Your task to perform on an android device: Go to the keep notes app and create a reminder
Image 0: 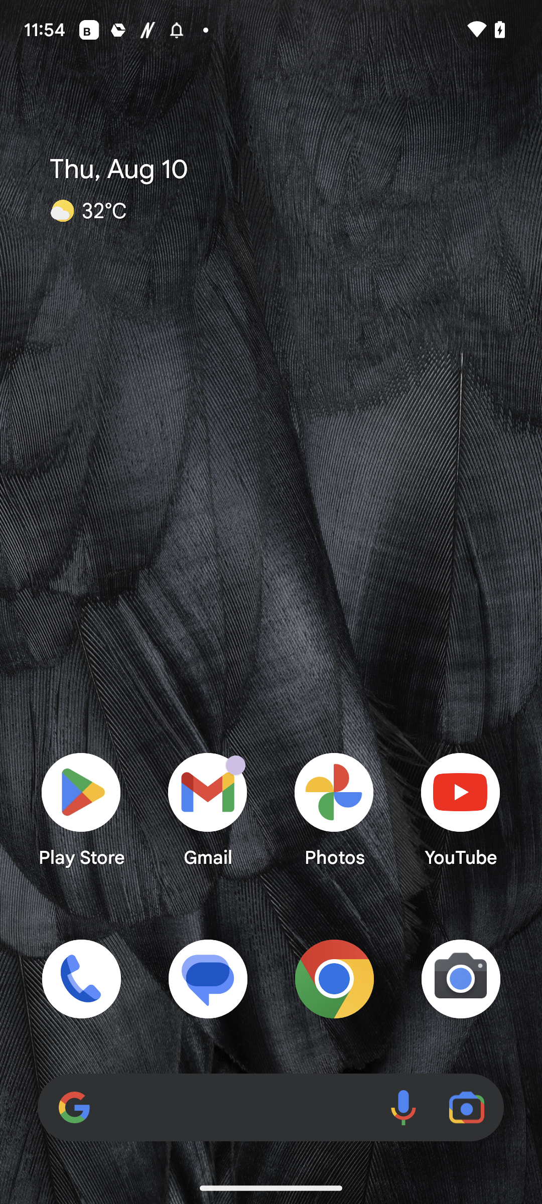
Open the Keep Notes app 
Step 0: open app "Keep Notes"
Image 1: 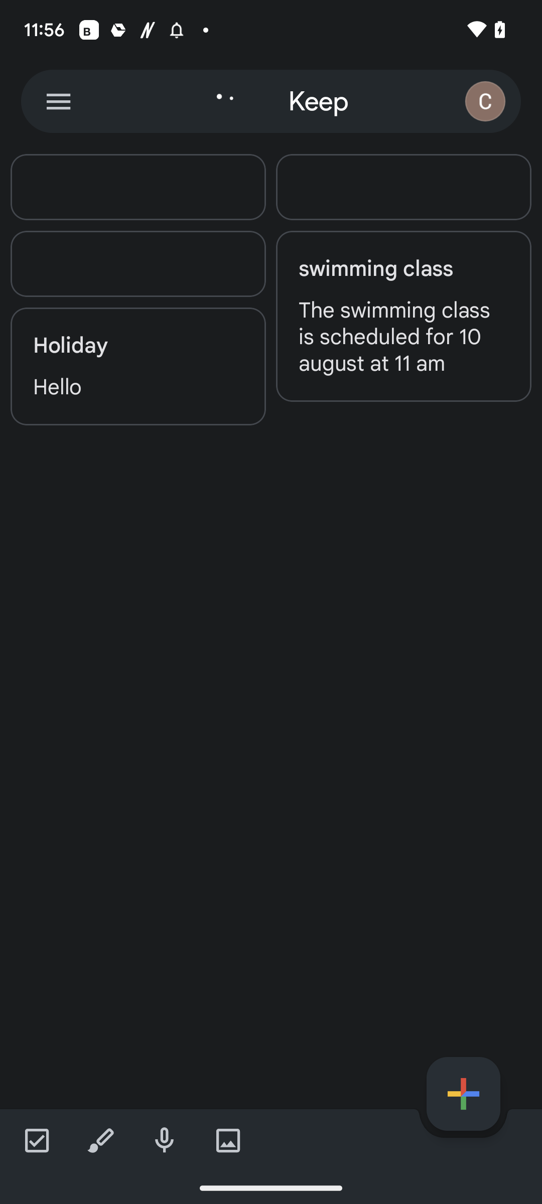
Click on the menu icon at the top left corner of the screen
Step 1: click (58, 101)
Image 2: 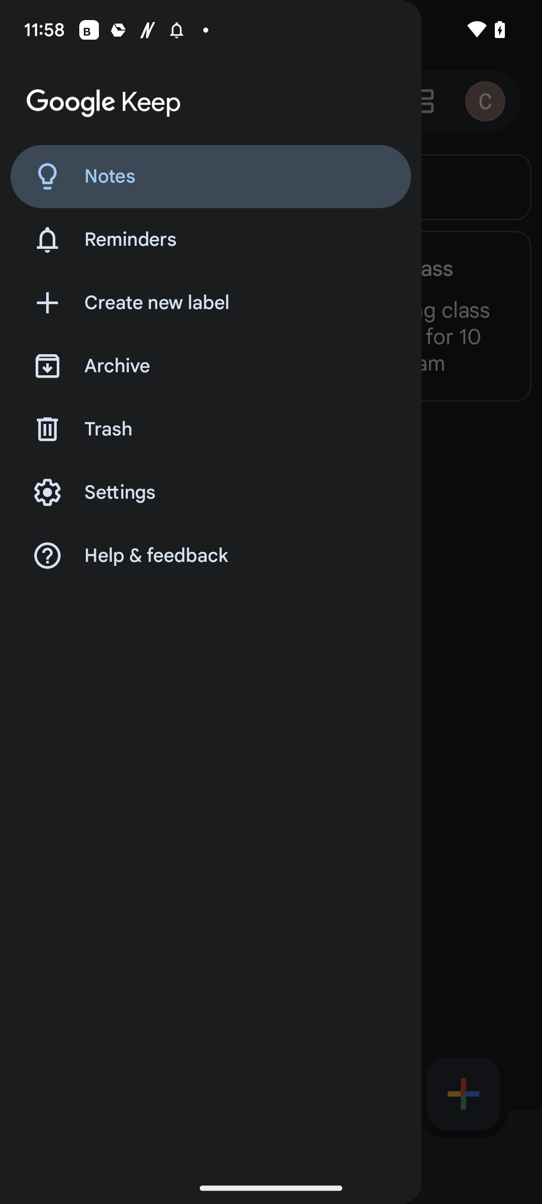
Click on the second option at the left side of the screen
Step 2: click (226, 239)
Image 3: 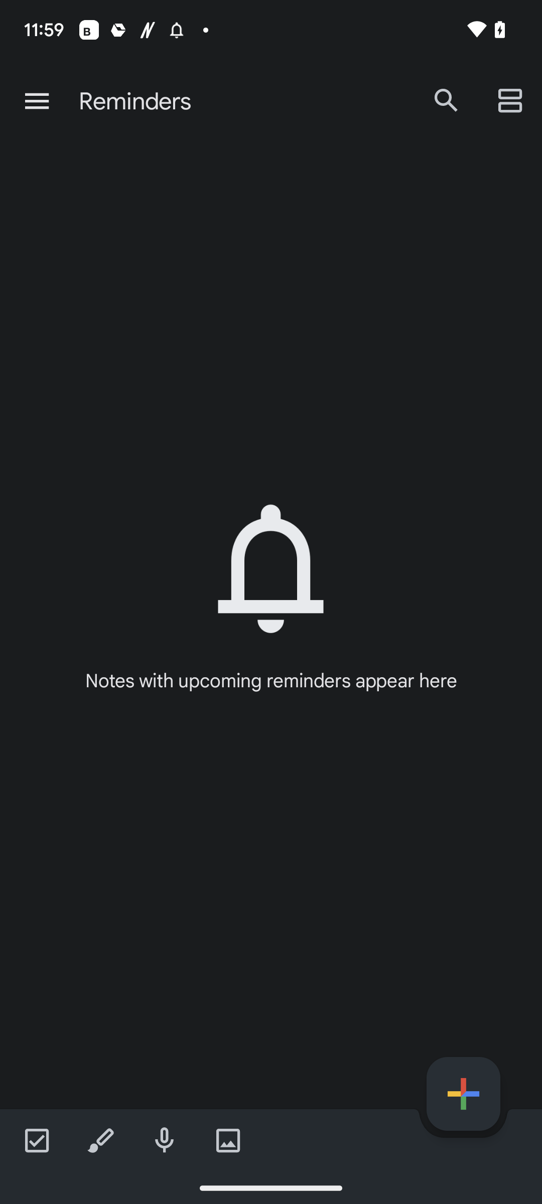
Click on the plus icon at the bottom right of the screen
Step 3: click (463, 1094)
Image 4: 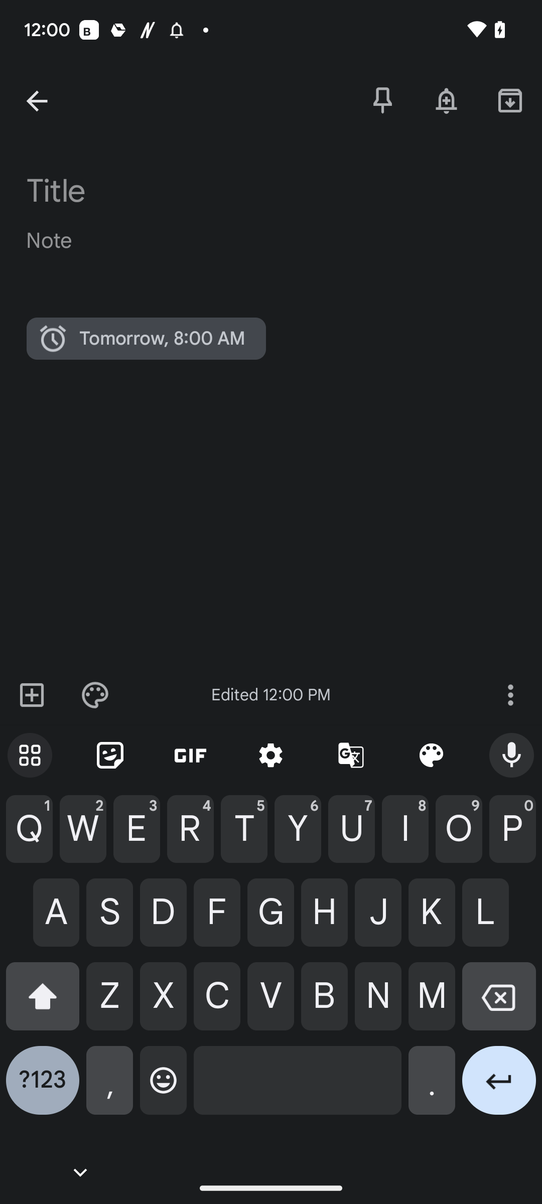
Click on the title and type appointment with doctor
Step 4: click (270, 176)
Image 5: 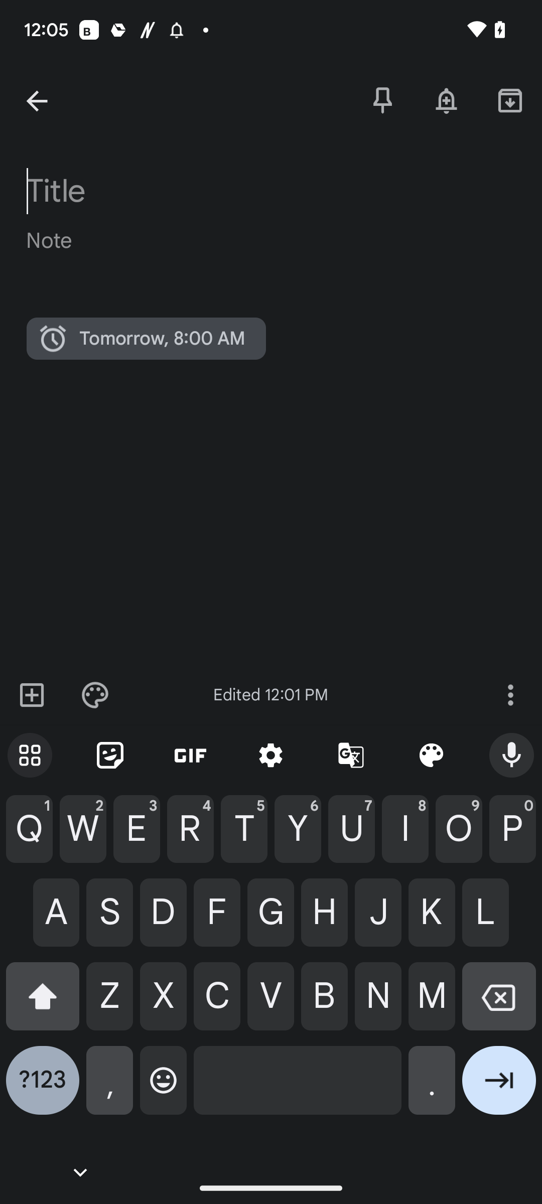
Click on the title and type appointment with doctor
Step 5: type "appointment with doctor"
Image 6: 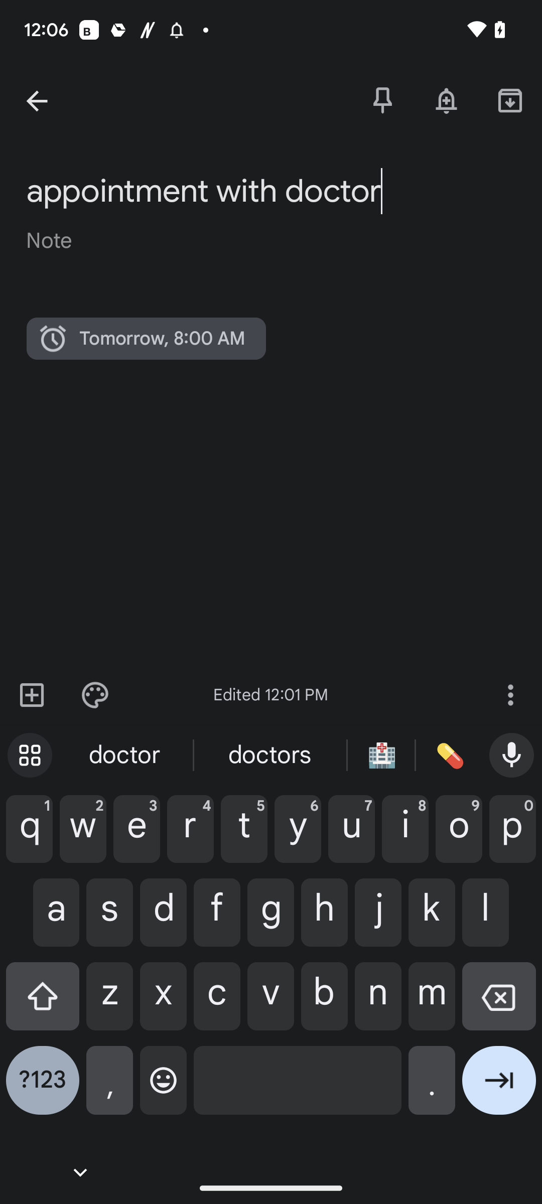
Click on Note and Type appointment with john
Step 6: click (138, 260)
Image 7: 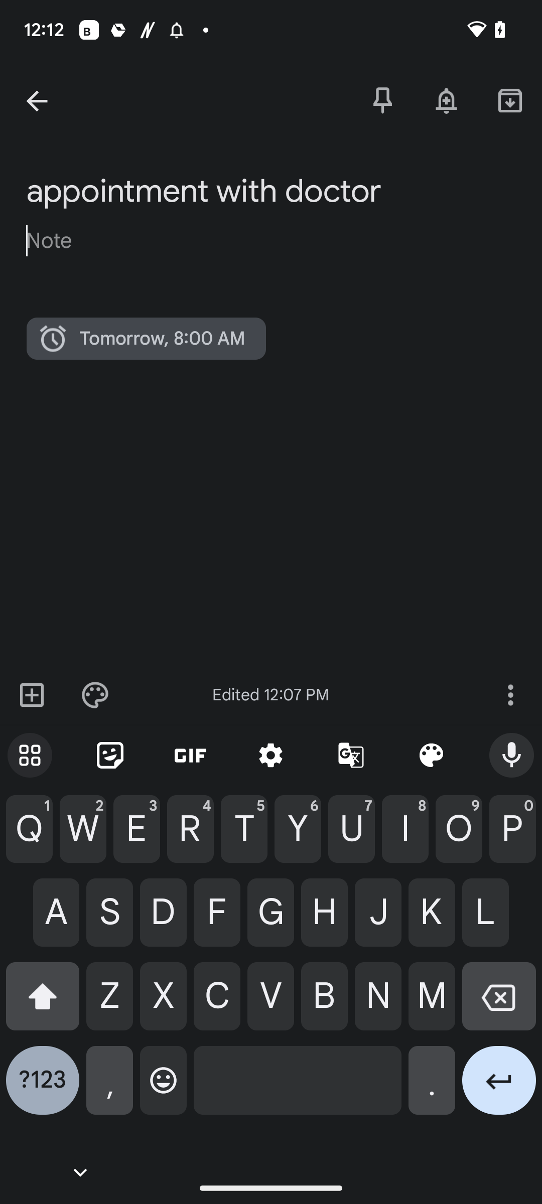
Click on Note and Type appointment with john
Step 7: type "appointment with john"
Image 8: 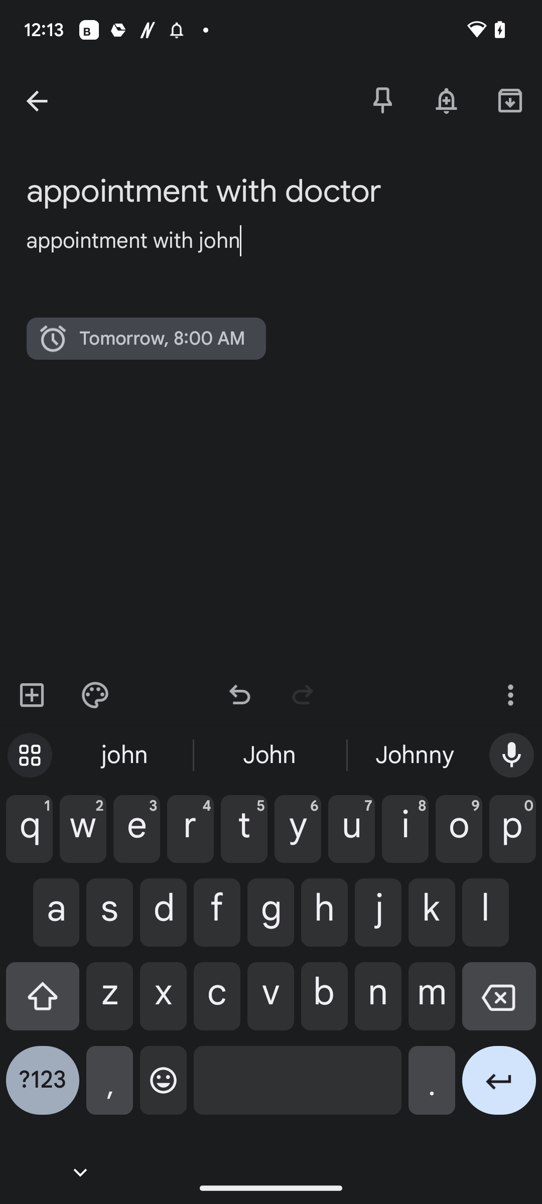
Click on the bell icon at the top right side of the screen
Step 8: click (446, 101)
Image 9: 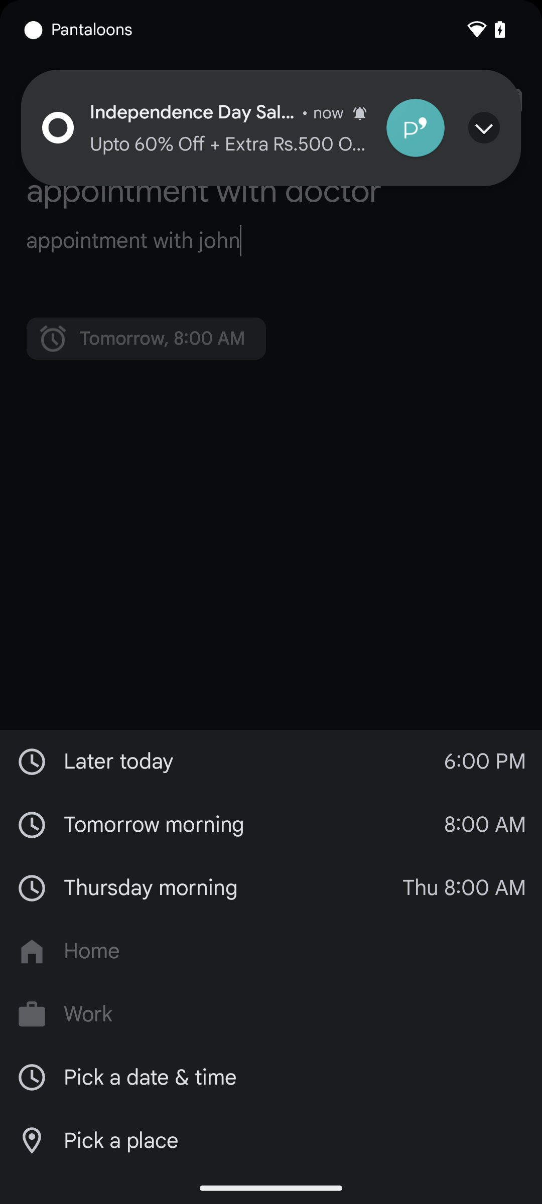
Click on pick a date and time
Step 9: click (150, 1078)
Image 10: 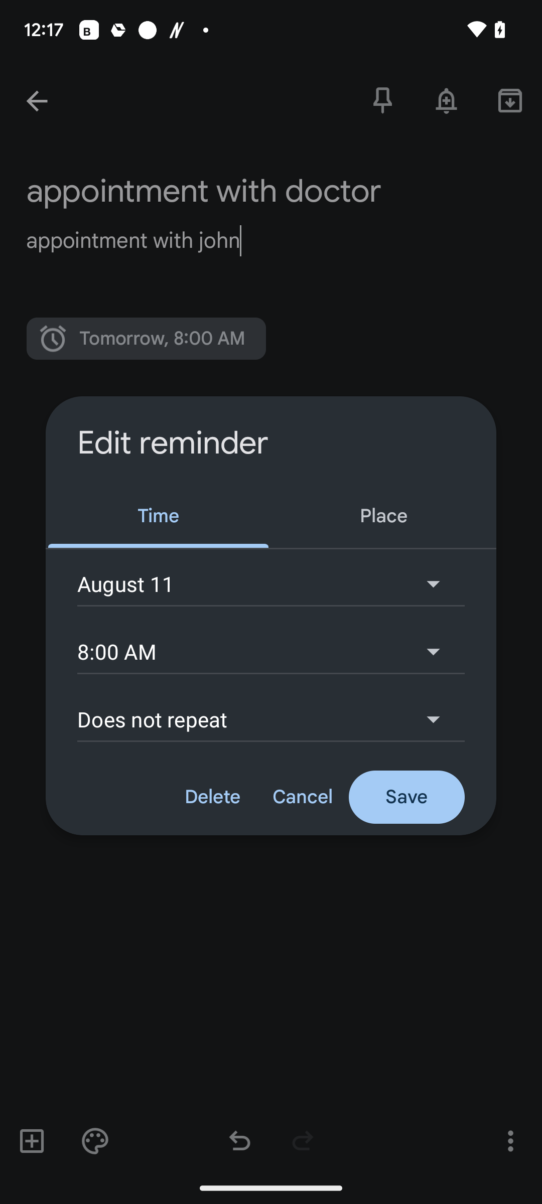
Edit the date and time and click on save option
Step 10: click (270, 583)
Image 11: 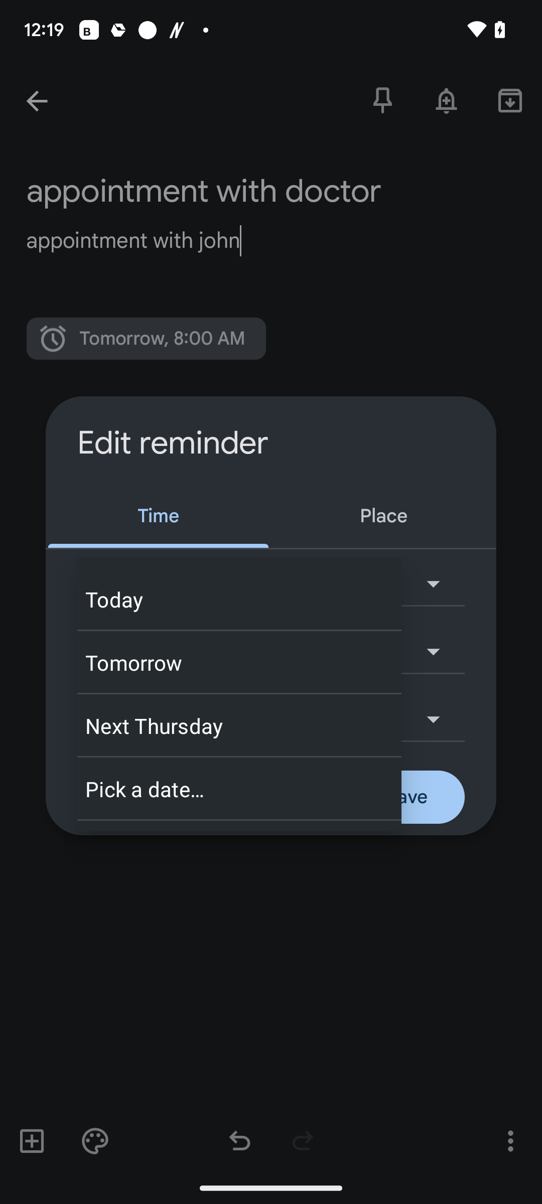
Edit the date and time and click on save option
Step 11: click (231, 662)
Image 12: 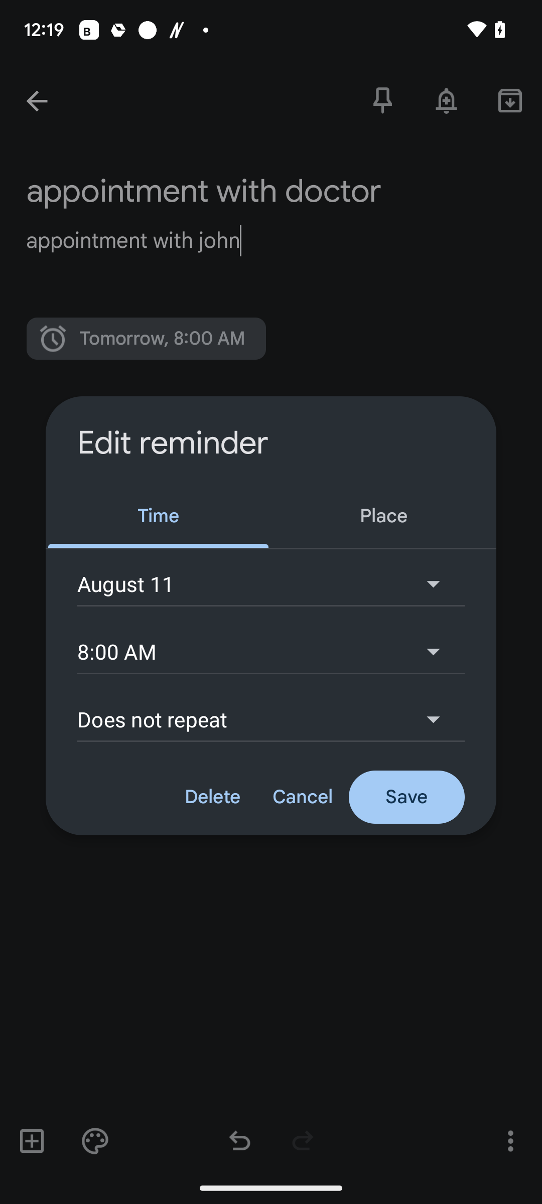
Edit the date and time and click on save option
Step 12: click (239, 651)
Image 13: 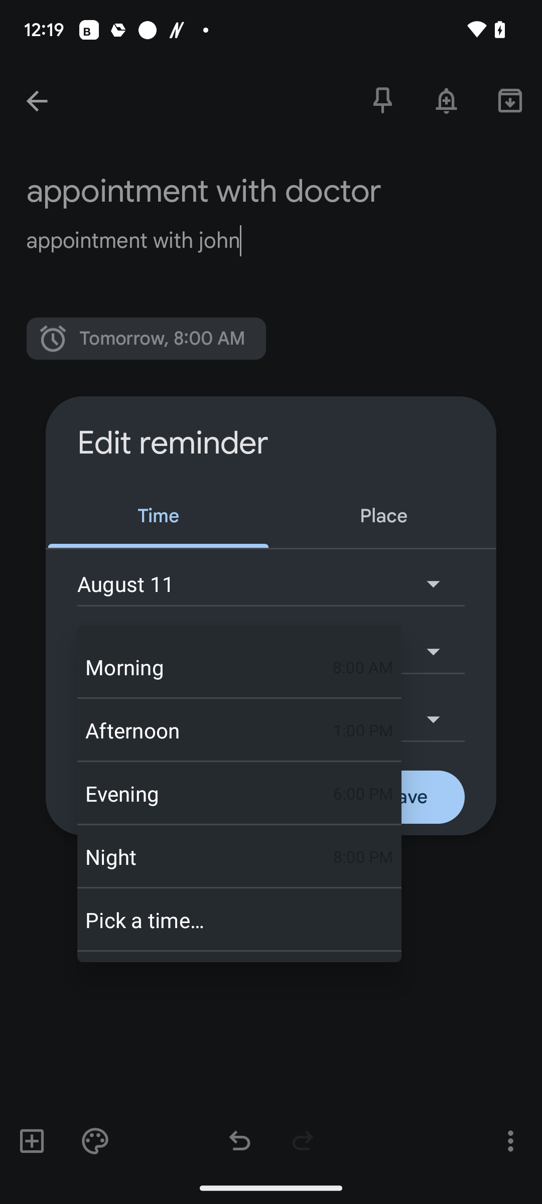
Edit the date and time and click on save option
Step 13: click (201, 730)
Image 14: 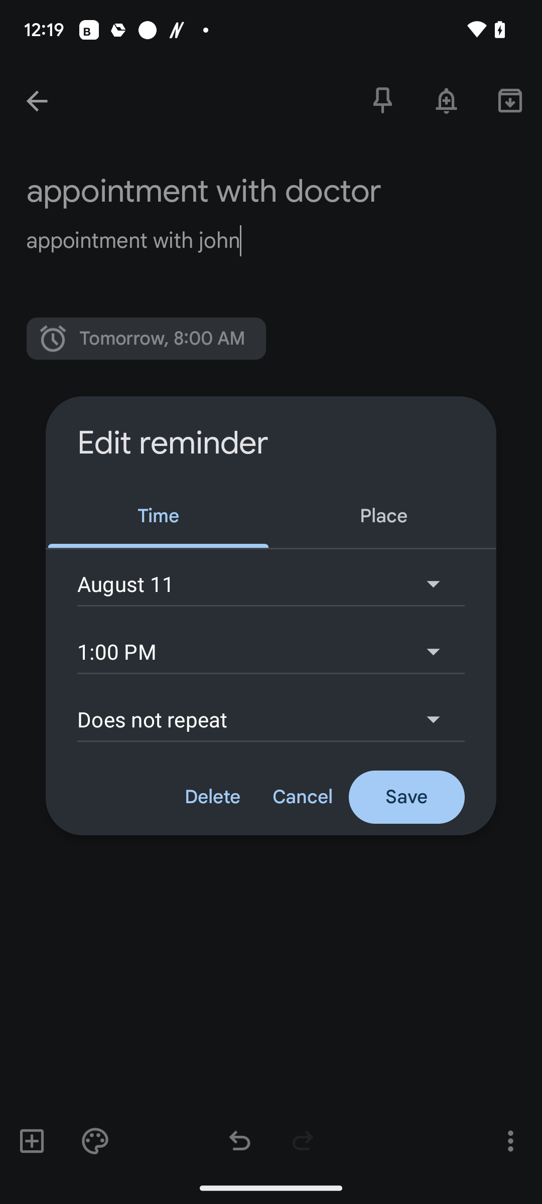
Edit the date and time and click on save option
Step 14: click (406, 797)
Image 15: 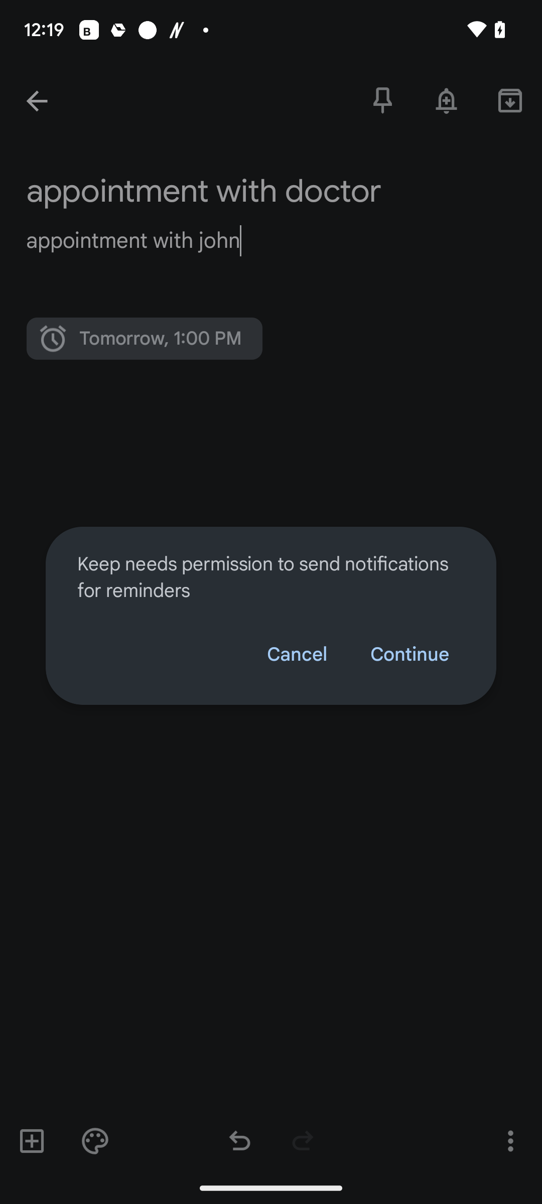
Edit the date and time and click on save option
Step 15: click (409, 654)
Image 16: 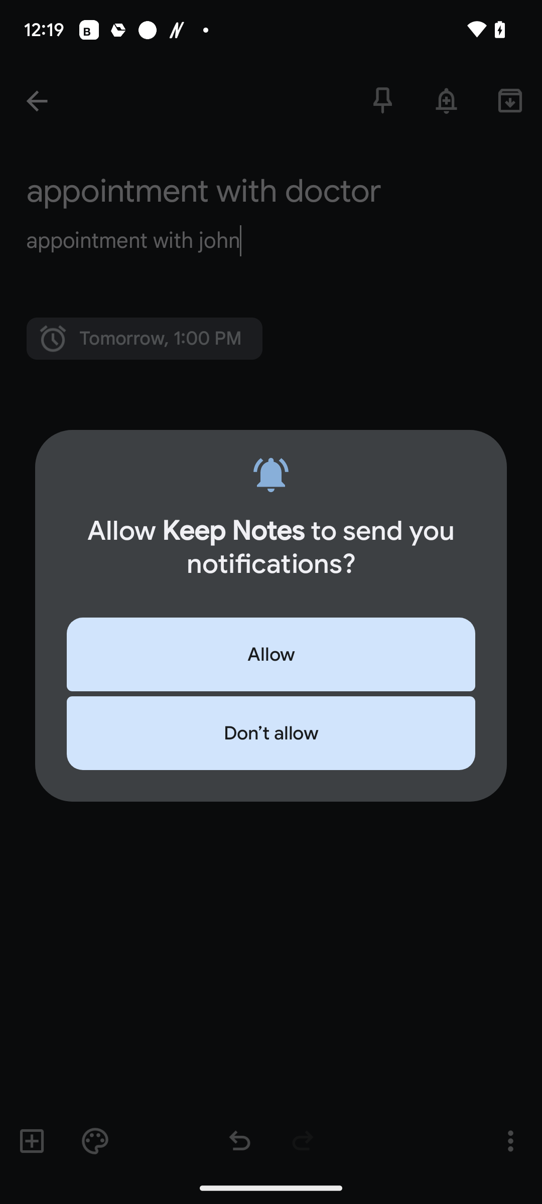
Edit the date and time and click on save option
Step 16: click (271, 654)